Your task to perform on an android device: Mark movie reminder as completed in reminder app
Image 0: 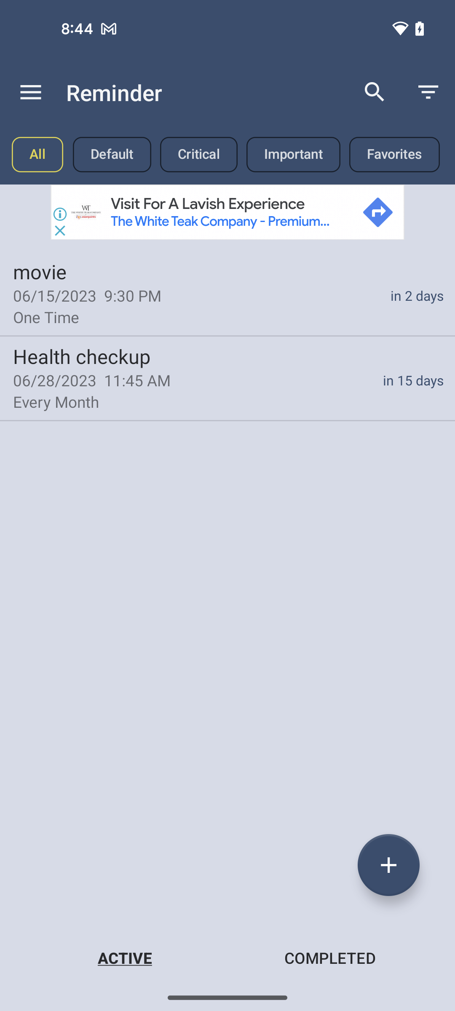
click on movie reminder
Step 0: click (227, 292)
Image 1: 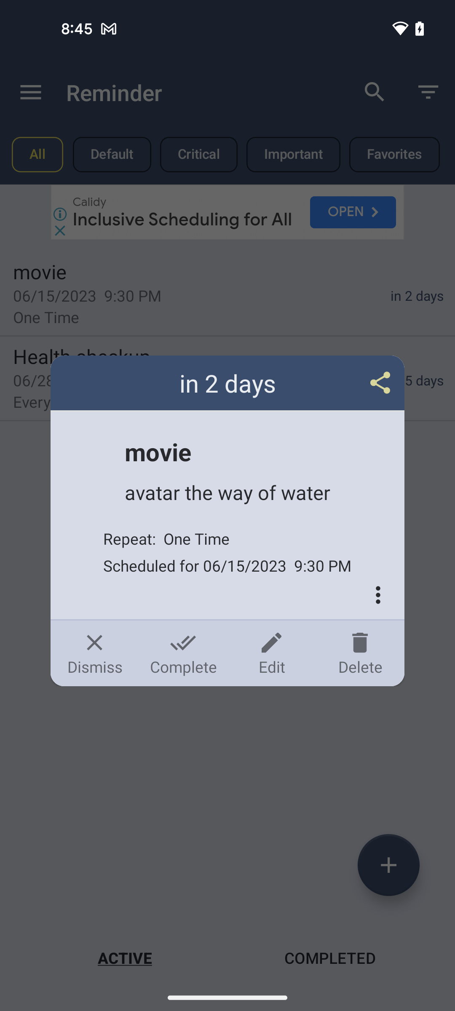
click on complete
Step 1: click (183, 653)